Your task to perform on an android device: I'd like to examine the Detroit's past record. Show the weather history in the AccuWeather app by going there.
Image 1: 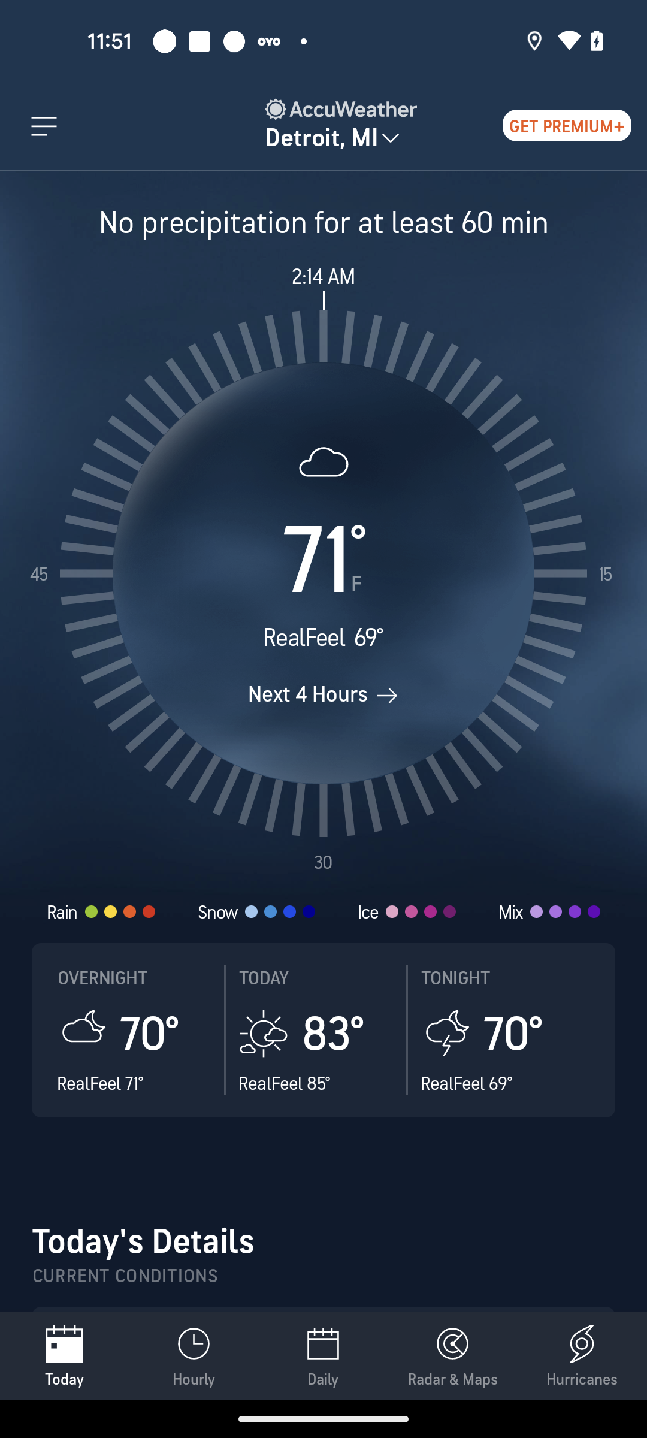
Swipe up to view weather history
Step 1: scroll down
Image 2: 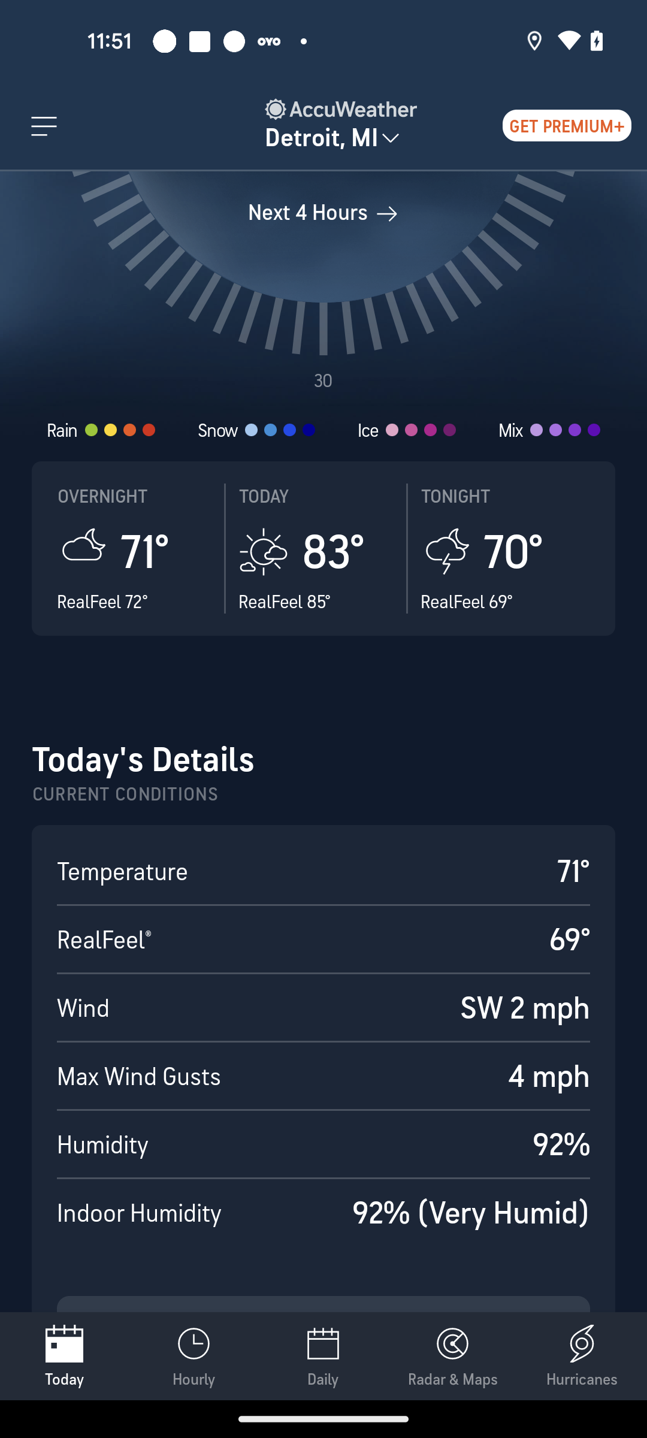
Swipe up to view weather history
Step 2: scroll down
Image 3: 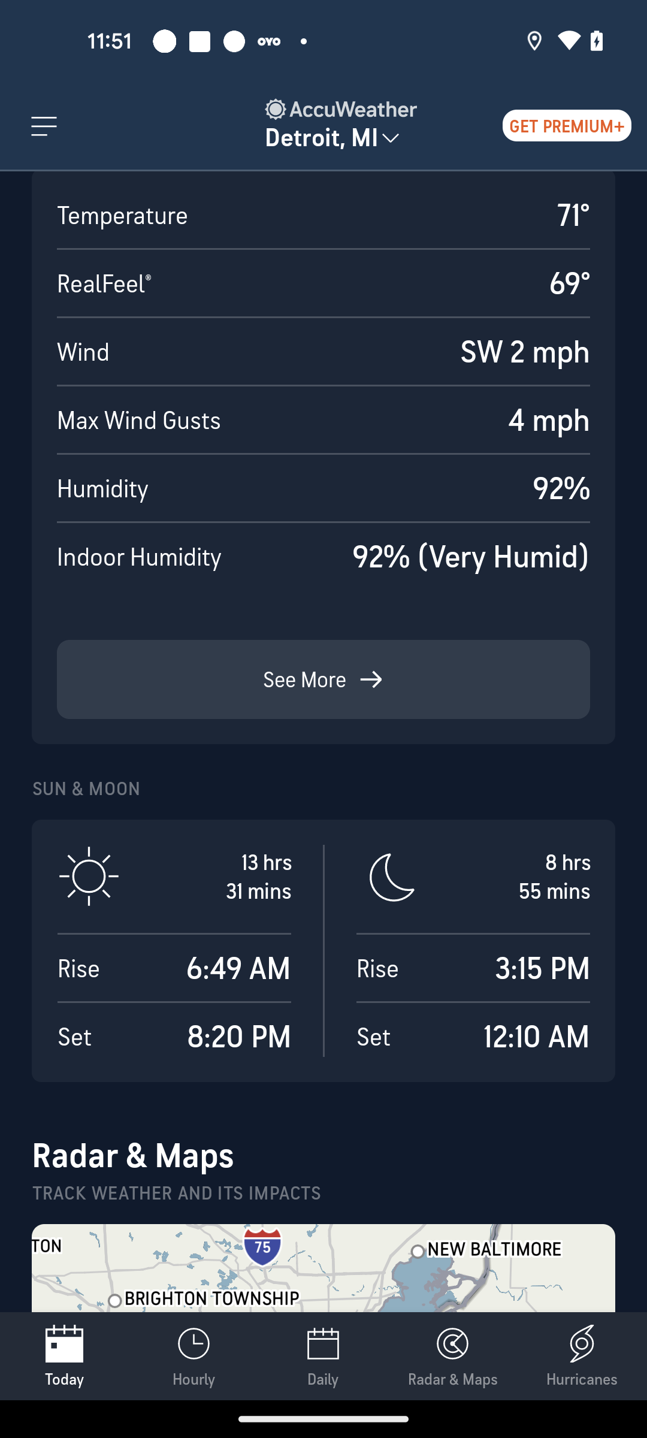
Click on the See More Option
Step 3: click (304, 679)
Image 4: 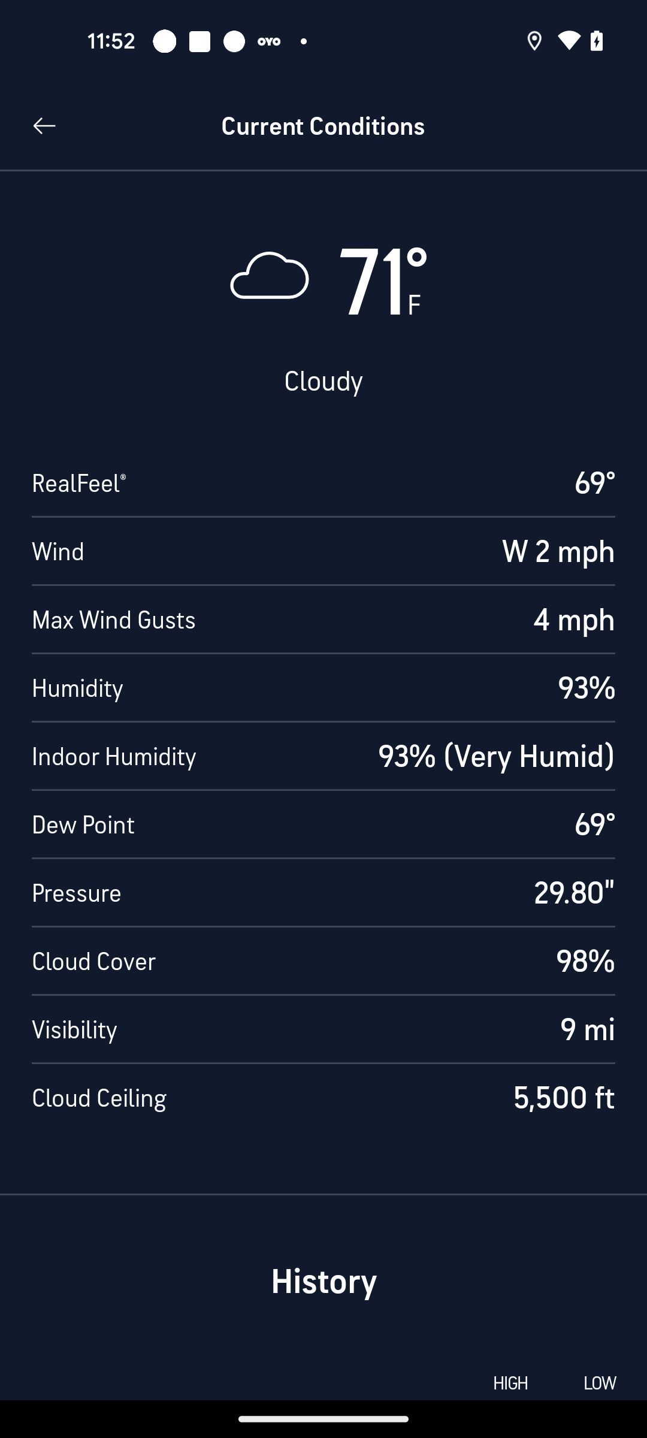
Swipe up to view history
Step 4: scroll down